Your task to perform on an android device: I had to go see Carlos, a buddy of mine who is Staying New York. Using the Booking.com app, locate a flight for one adult in the Economy class on November 8 from Guarulhos International Airport to John F. Kennedy International Airport.
Image 1: 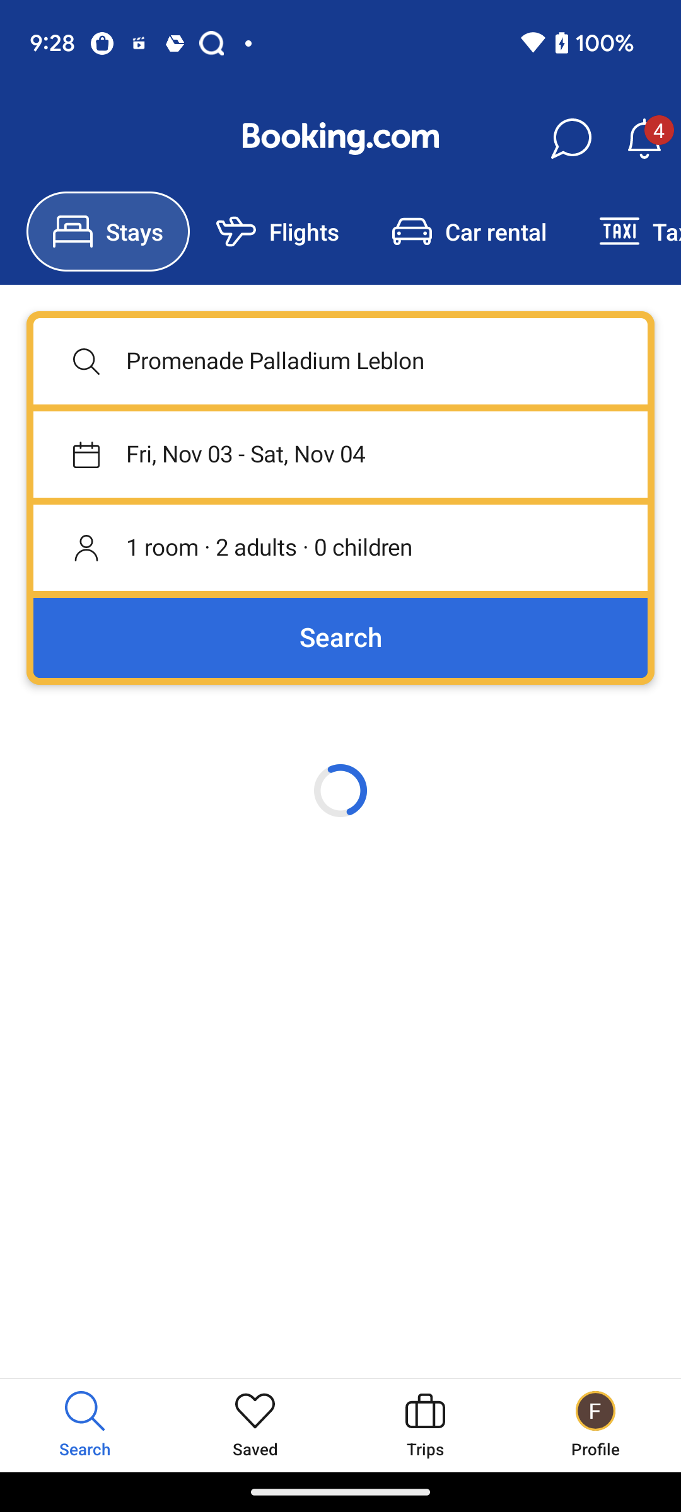
go to the Flights section
Step 1: click (304, 231)
Image 2: 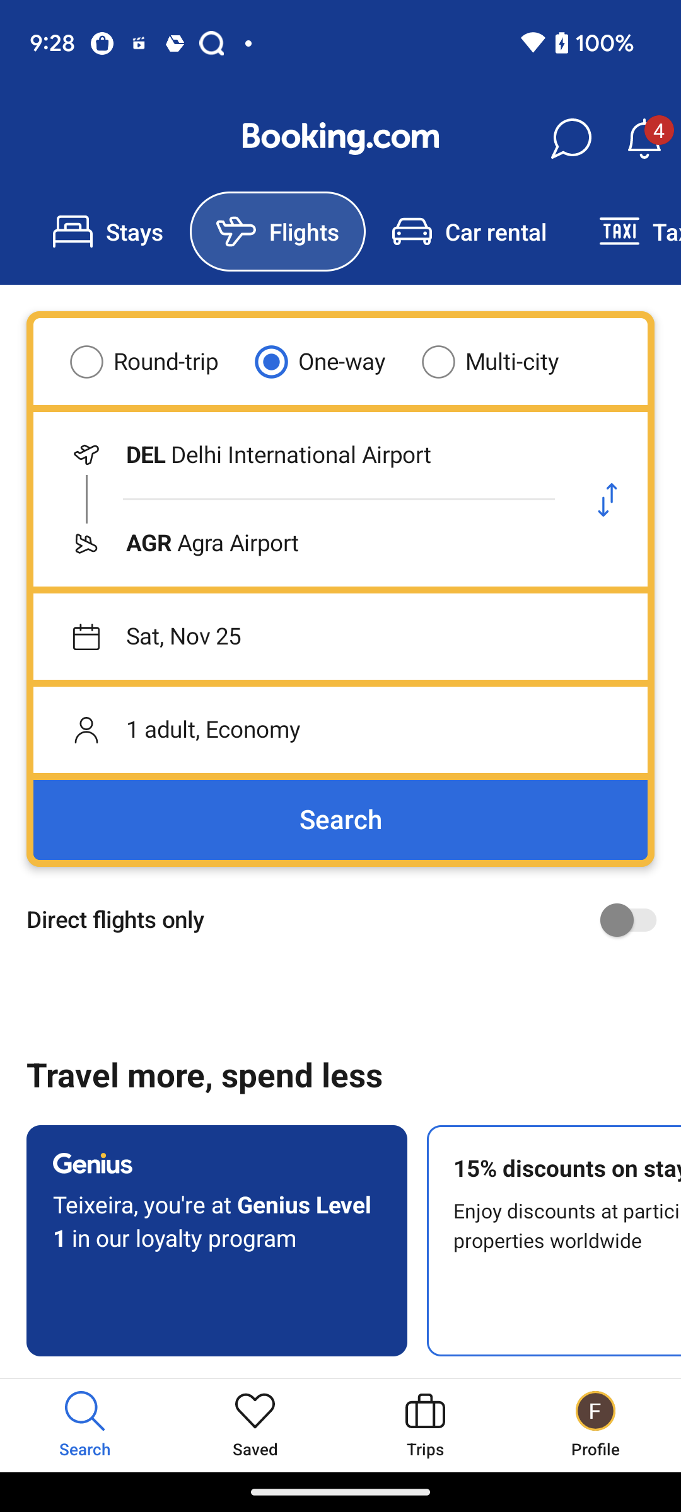
Click on the From search bar
Step 2: click (301, 455)
Image 3: 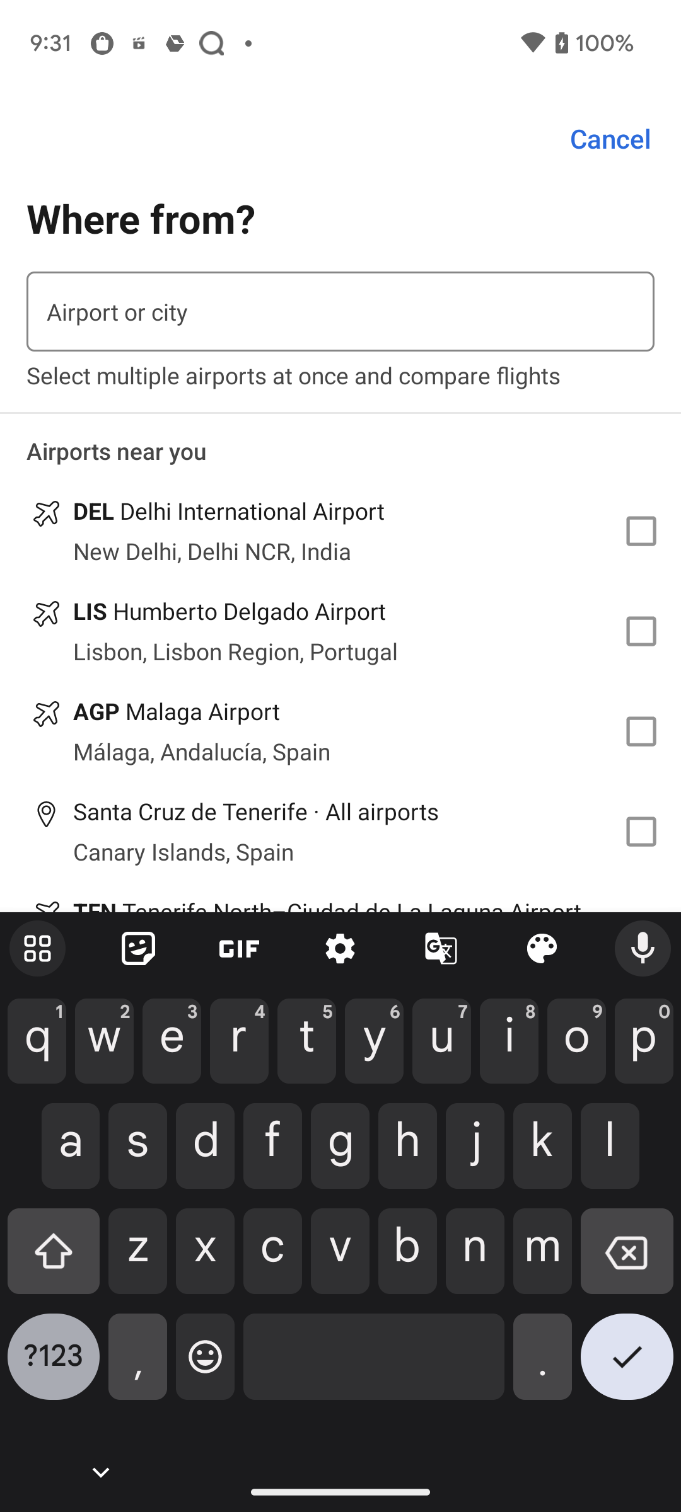
search for Guarulhos International Airport
Step 3: type "Guarulhos International Airport"
Image 4: 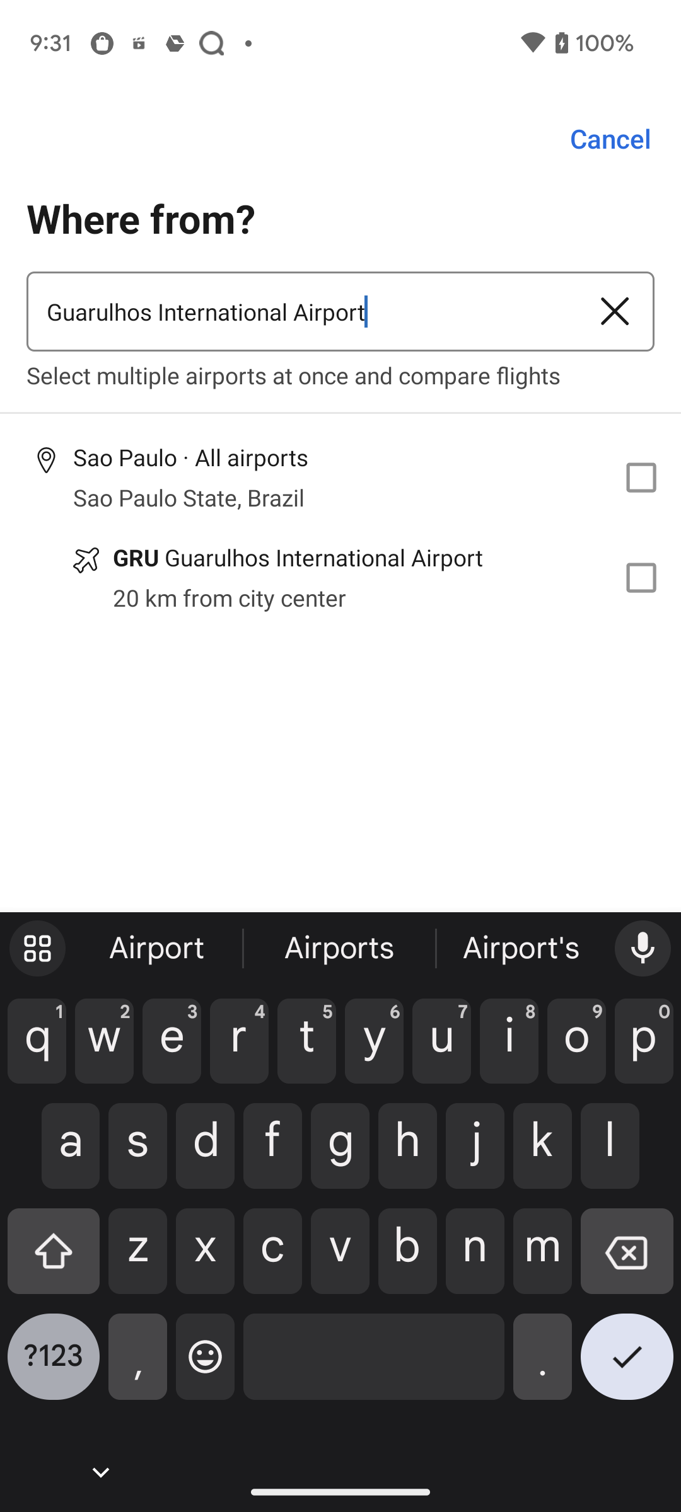
Click on GRU Guarulhos International Airport
Step 4: click (350, 557)
Image 5: 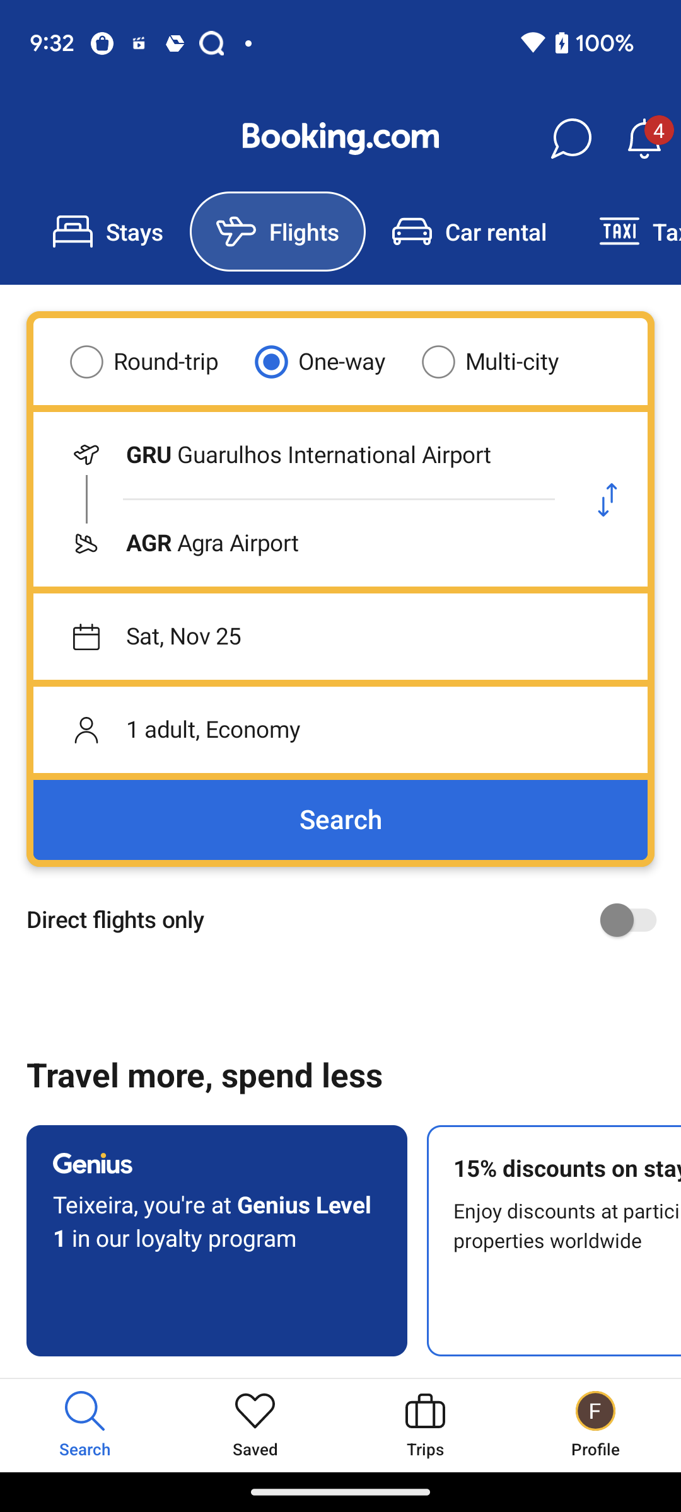
Click on the TO search bar
Step 5: click (301, 543)
Image 6: 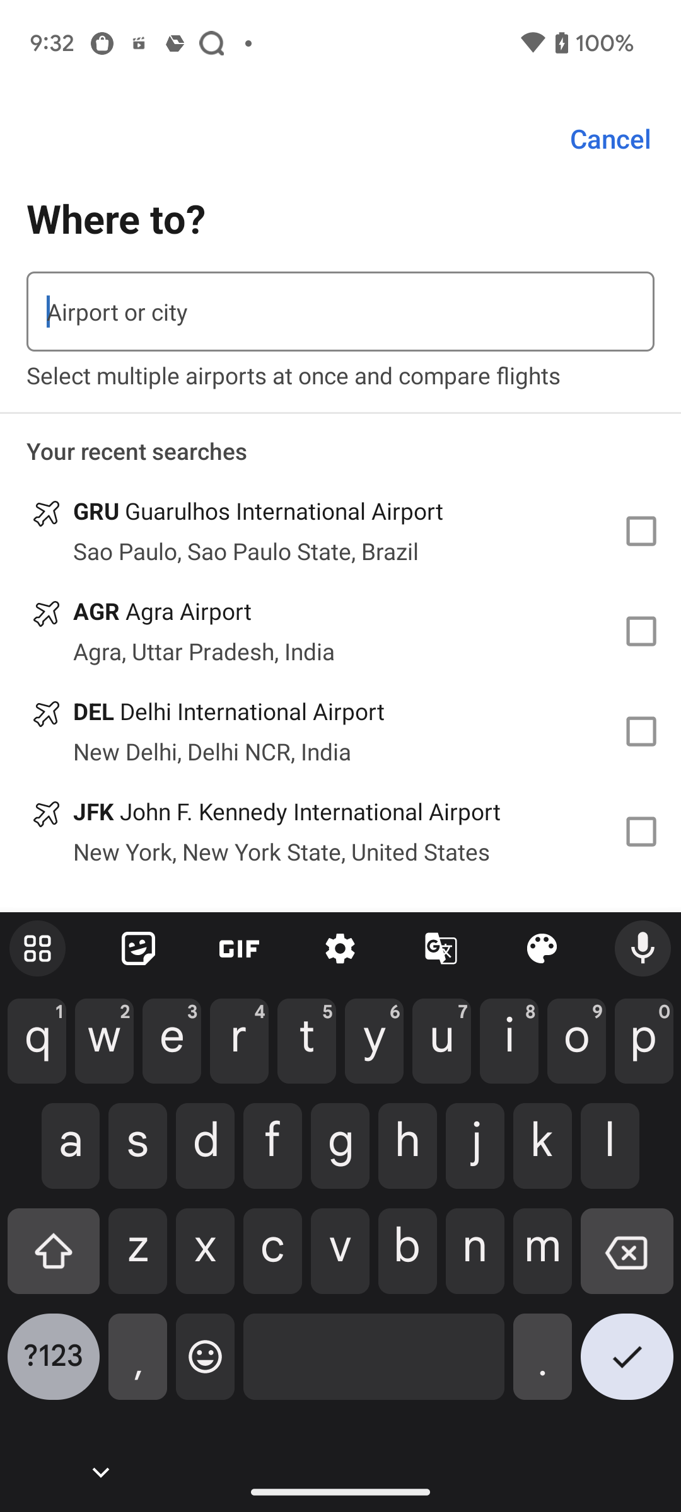
Search for John F. Kennedy International Airport
Step 6: type "John F. Kennedy International Airport"
Image 7: 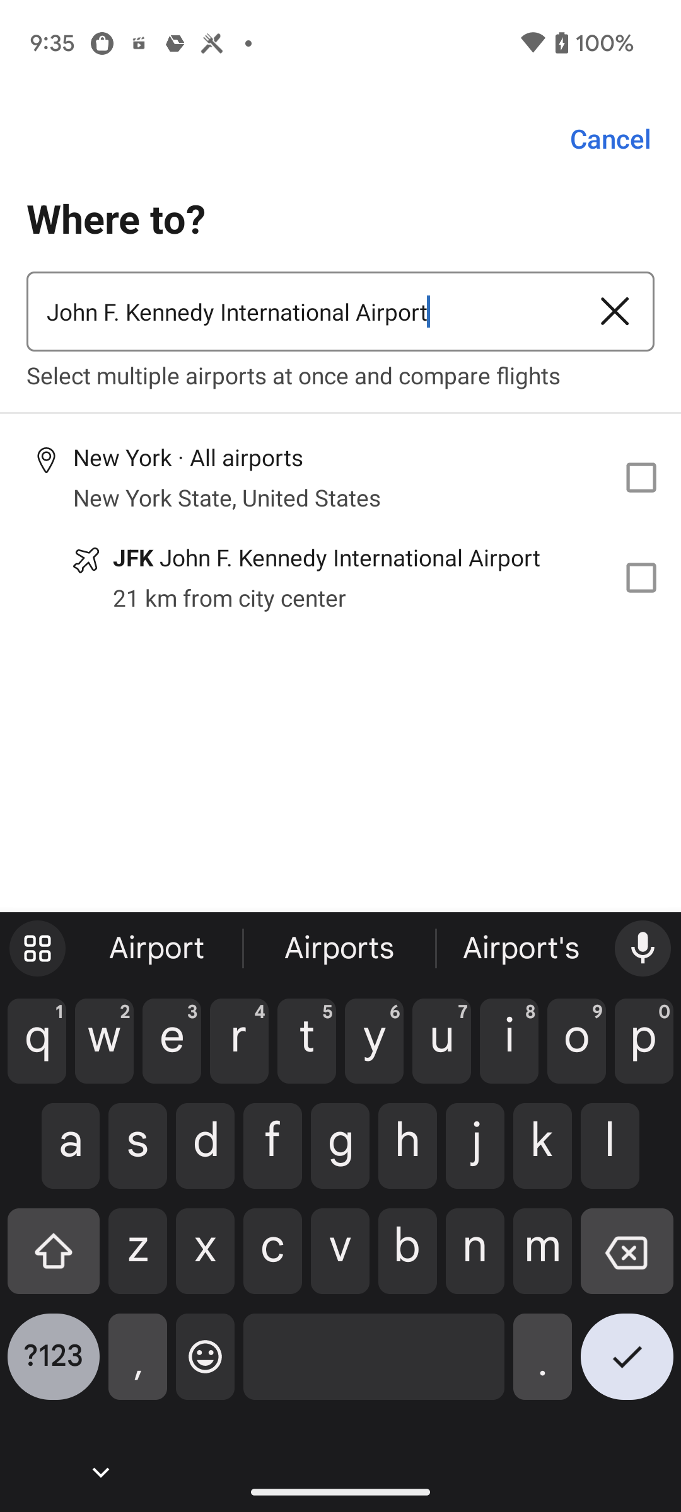
Click on JFK John F. Kennedy International Airport
Step 7: click (350, 597)
Image 9: 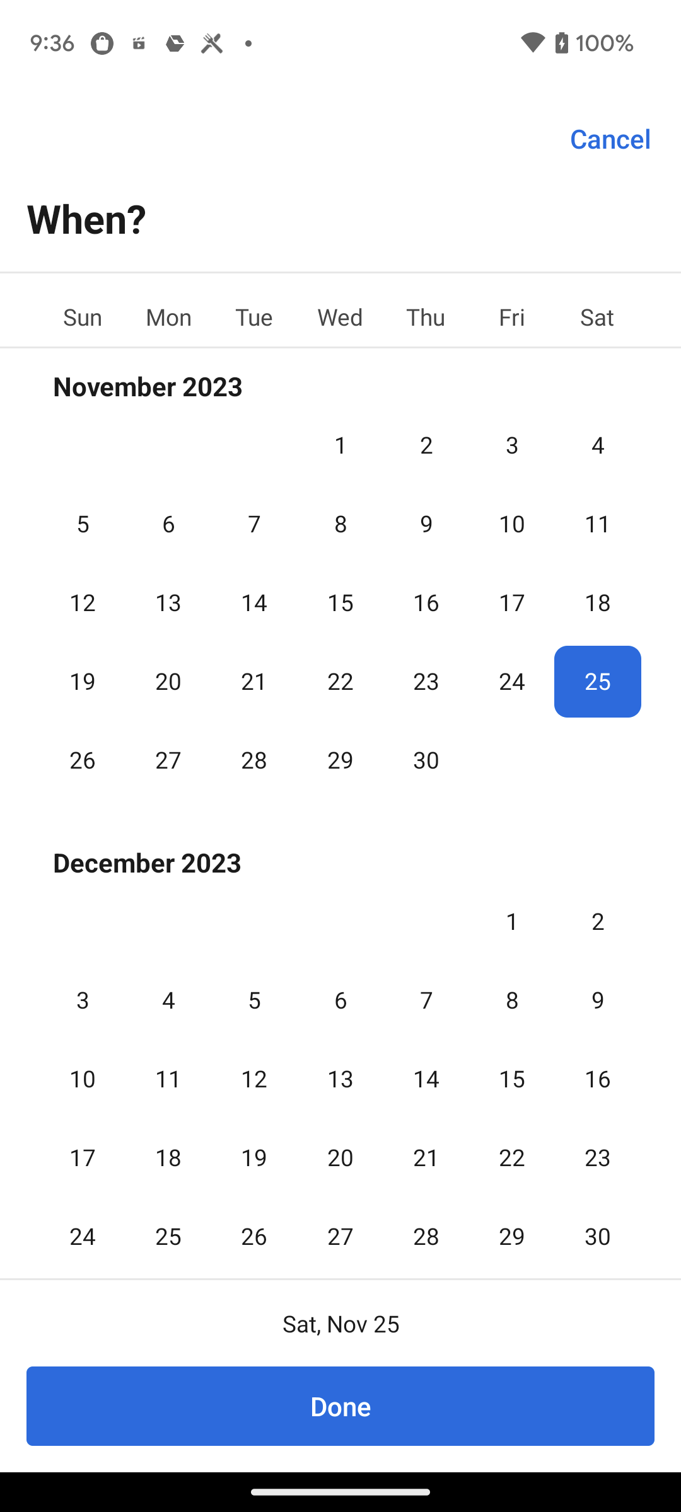
select date as November 8
Step 9: click (340, 517)
Image 10: 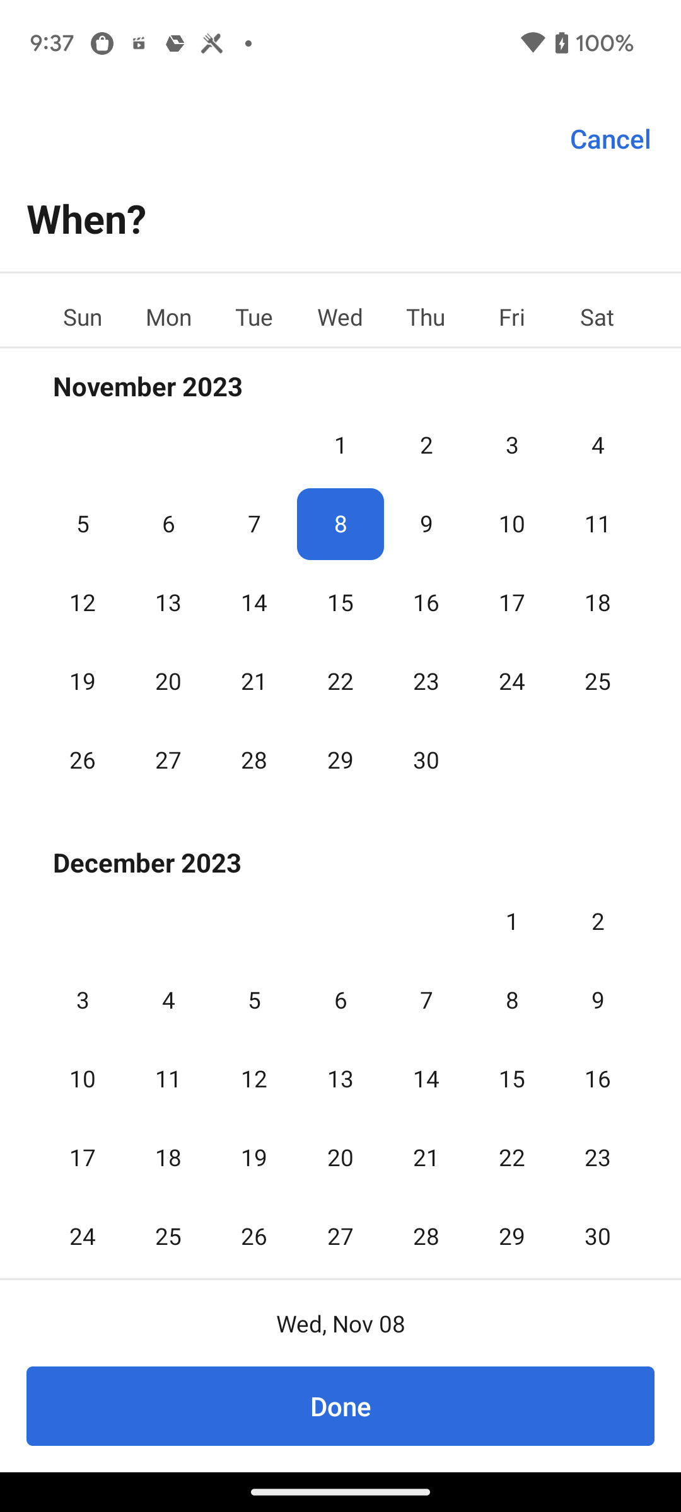
Click on Done at the bottom of the screen
Step 10: click (340, 1406)
Image 11: 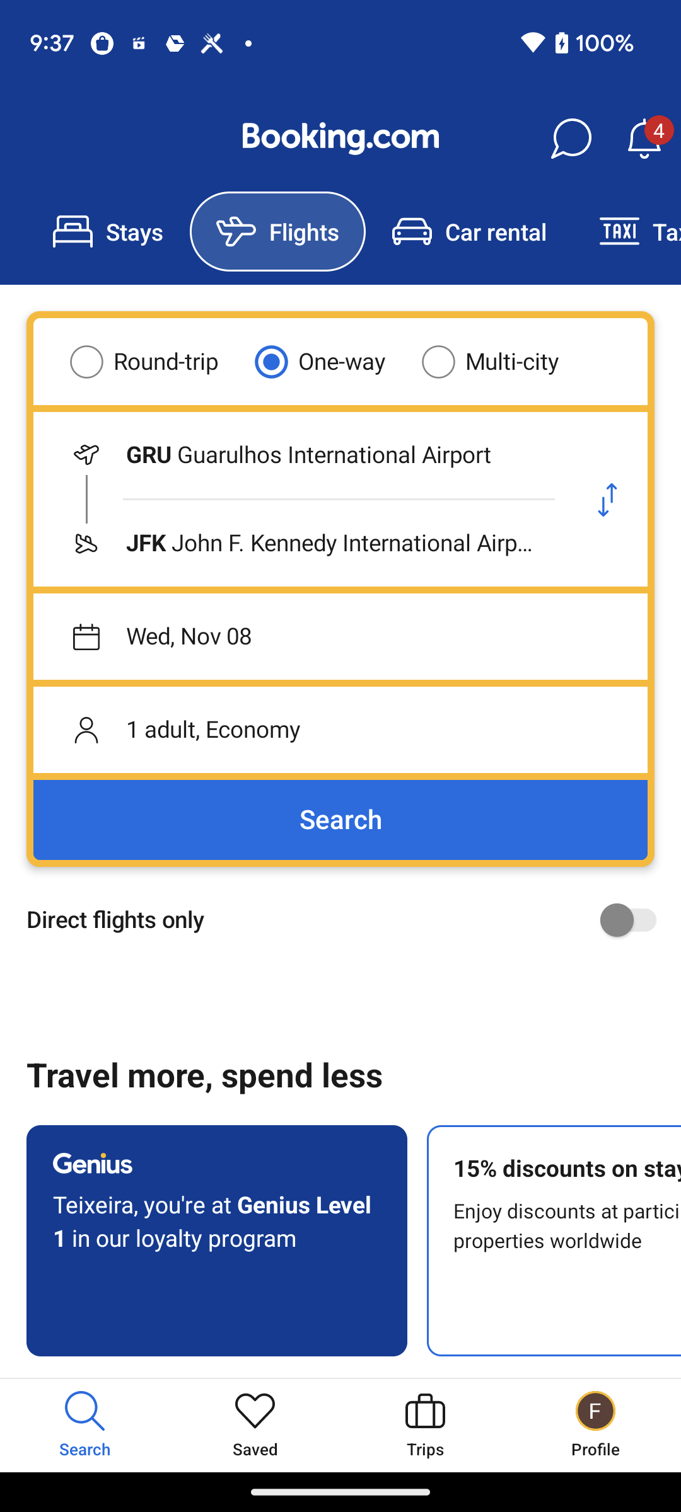
Click on the Search button
Step 11: click (340, 820)
Image 12: 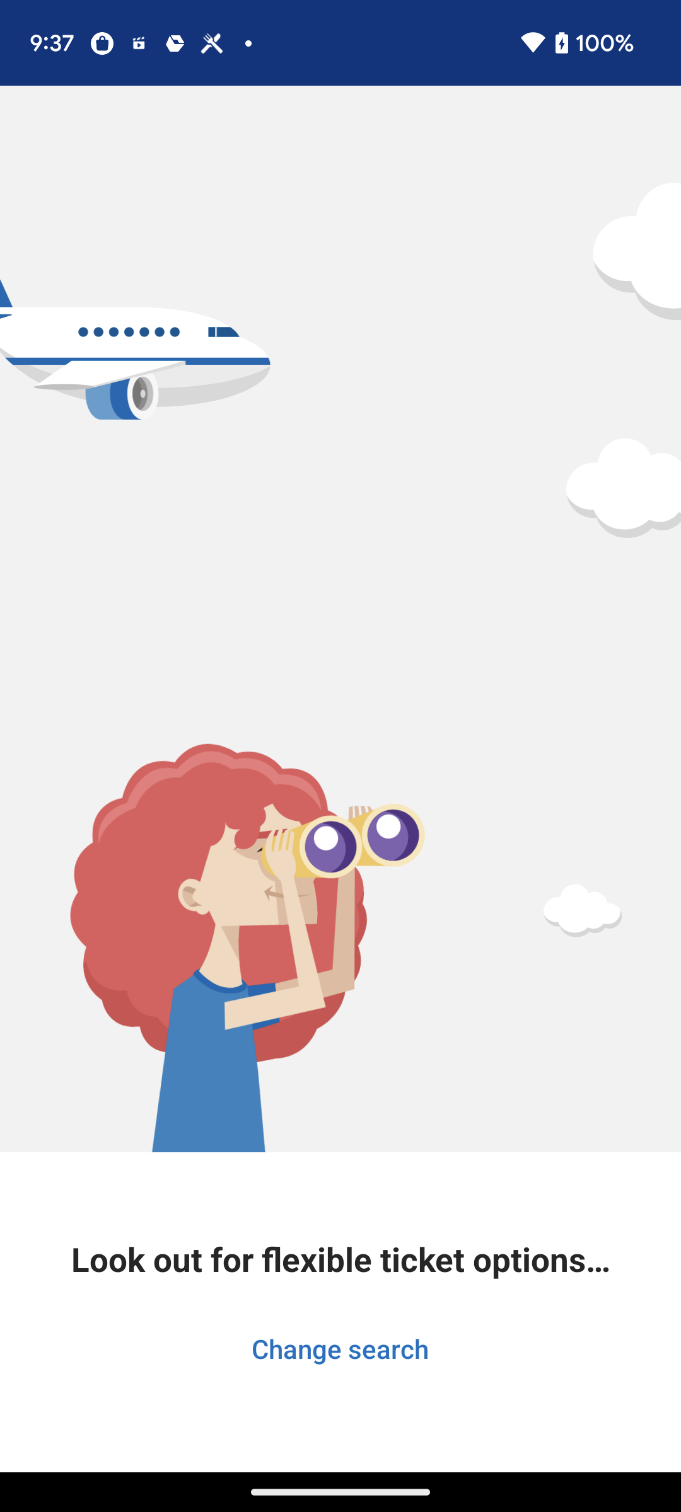
Click on the Search button
Step 12: wait